Your task to perform on an android device: View all the contacts in the Drupe app.
Image 0: 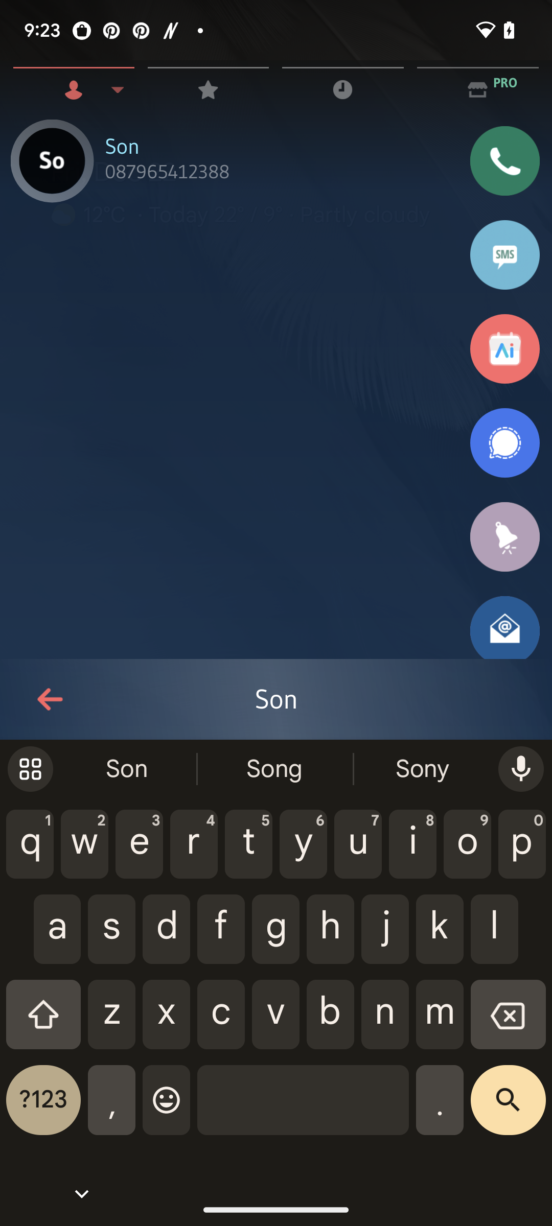
Click on the arrow back button.
Step 0: click (48, 699)
Image 1: 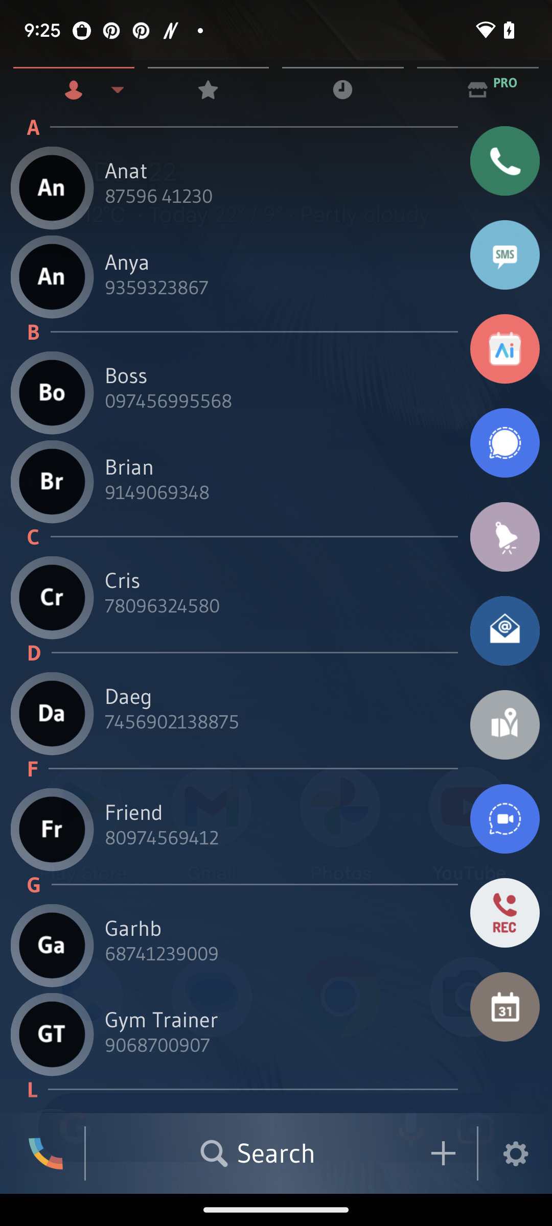
Swipe down to view all the contacts.
Step 1: scroll down